Your task to perform on an android device: Search for the "Nova NHS 860 hair straightener (black)" on the eBay app.
Image 0: 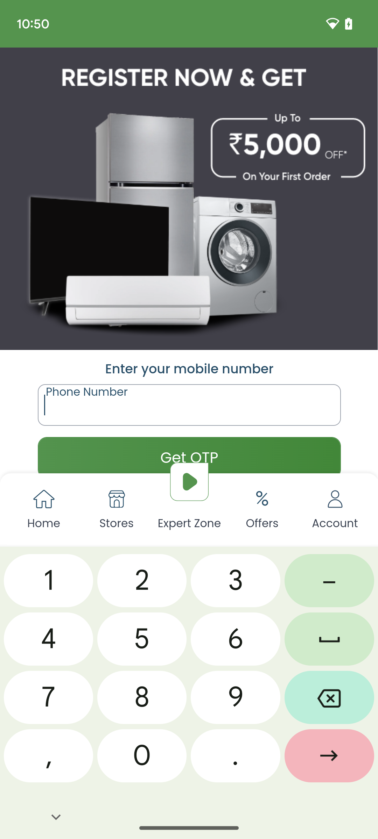
Open the eBay App on your device.
Step 0: open app "eBay"
Image 1: 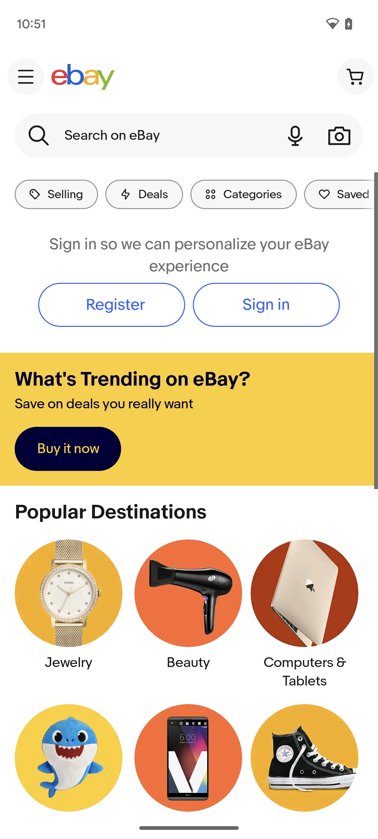
Click on the Search bar at the top of the screen, below the app name.
Step 1: click (145, 136)
Image 3: 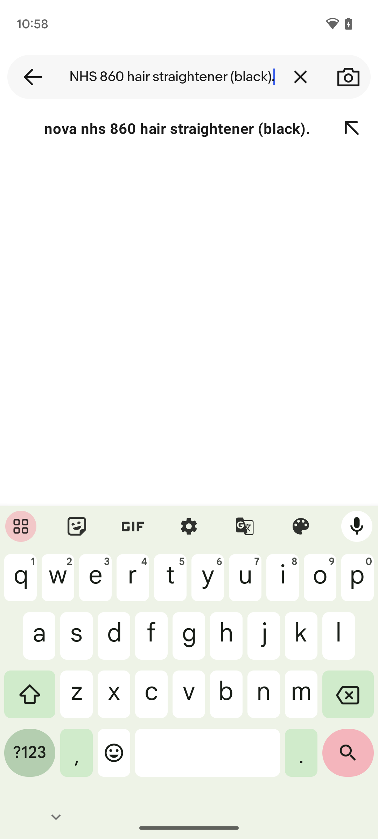
Click on the Search icon at the right bottom of the keyboard.
Step 3: click (348, 758)
Image 4: 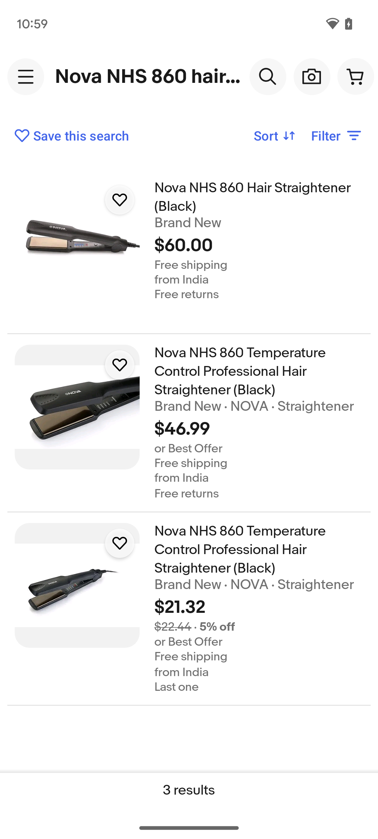
Click on the First search result to view the Nova NHS 860 hair straightener (black).
Step 4: click (183, 246)